Your task to perform on an android device: I want some Pound cash, so I want to know how much 100 US dollars will be converted to in Pound currency, GBP, on the XE app.
Image 0: 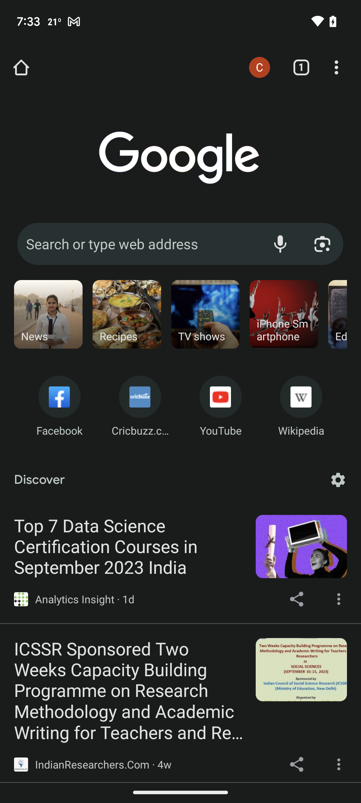
Open the XE app
Step 0: open app "Xe"
Image 1: 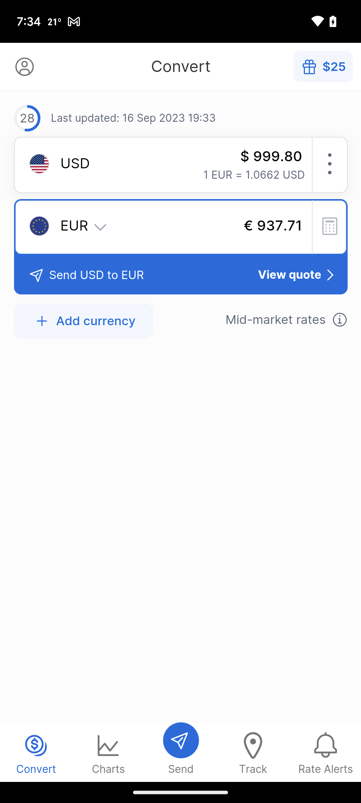
Click on the EUR drop down icon
Step 1: click (181, 227)
Image 2: 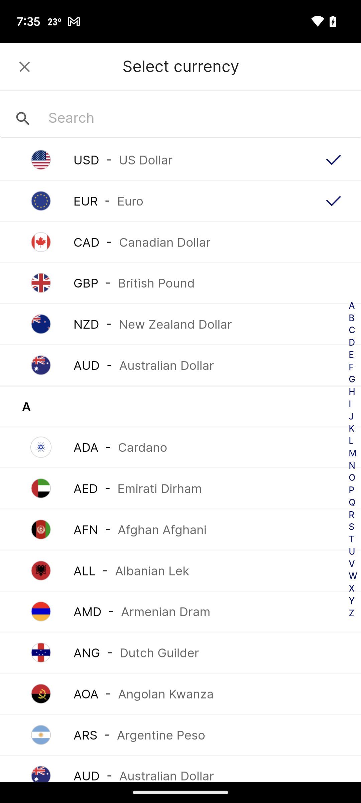
Click on the British Pound 
Step 2: click (180, 283)
Image 3: 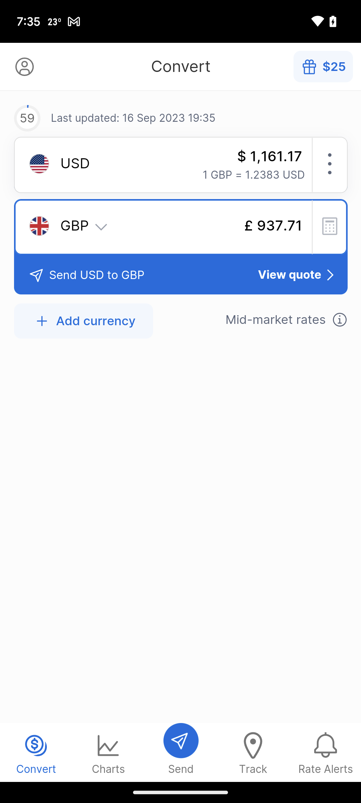
Click on the USD text box
Step 3: click (181, 168)
Image 4: 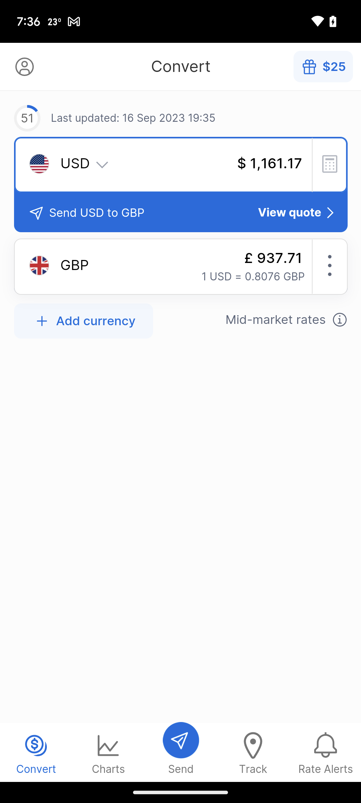
Click on the $1,161.17 
Step 4: click (181, 165)
Image 5: 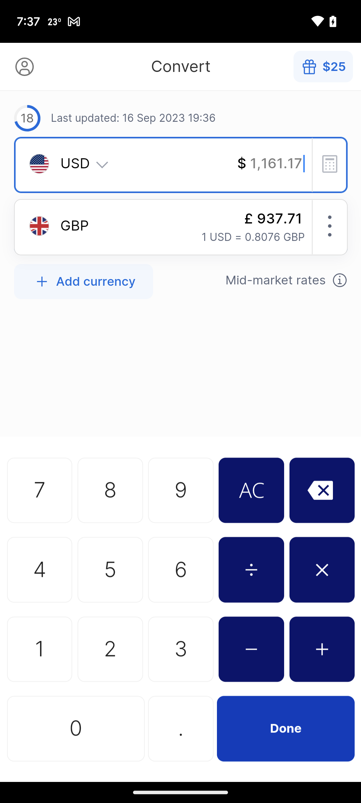
Enter the text "100"
Step 5: type "100"